Your task to perform on an android device: I want to add this product to cart
Image 0: 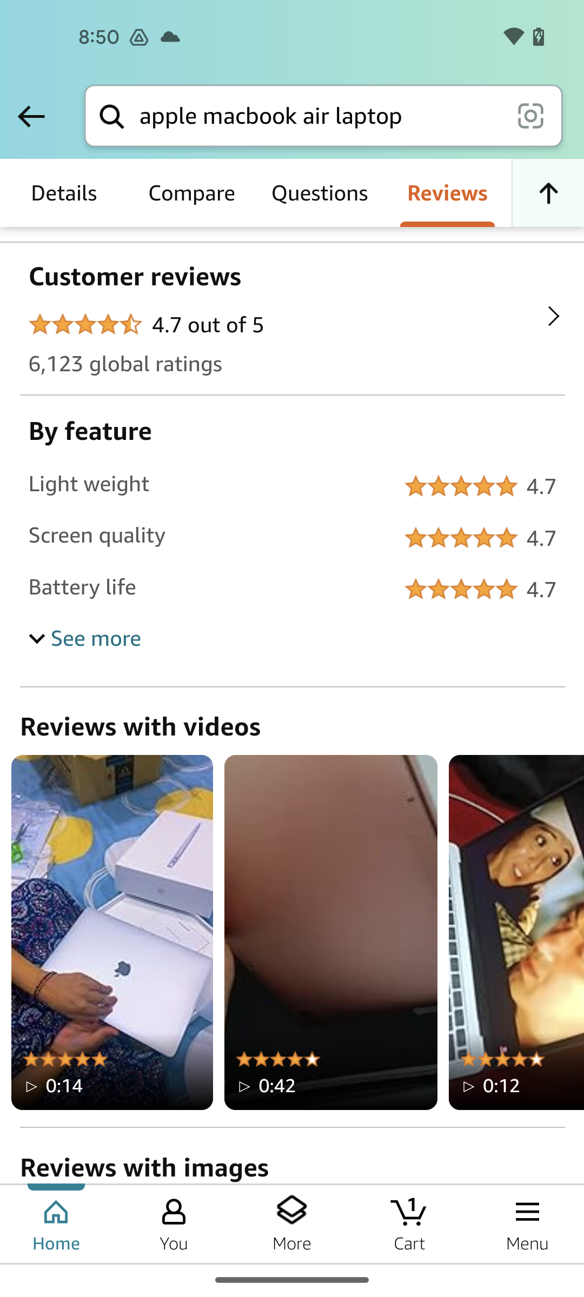
click on up arrow icon
Step 0: click (291, 183)
Image 1: 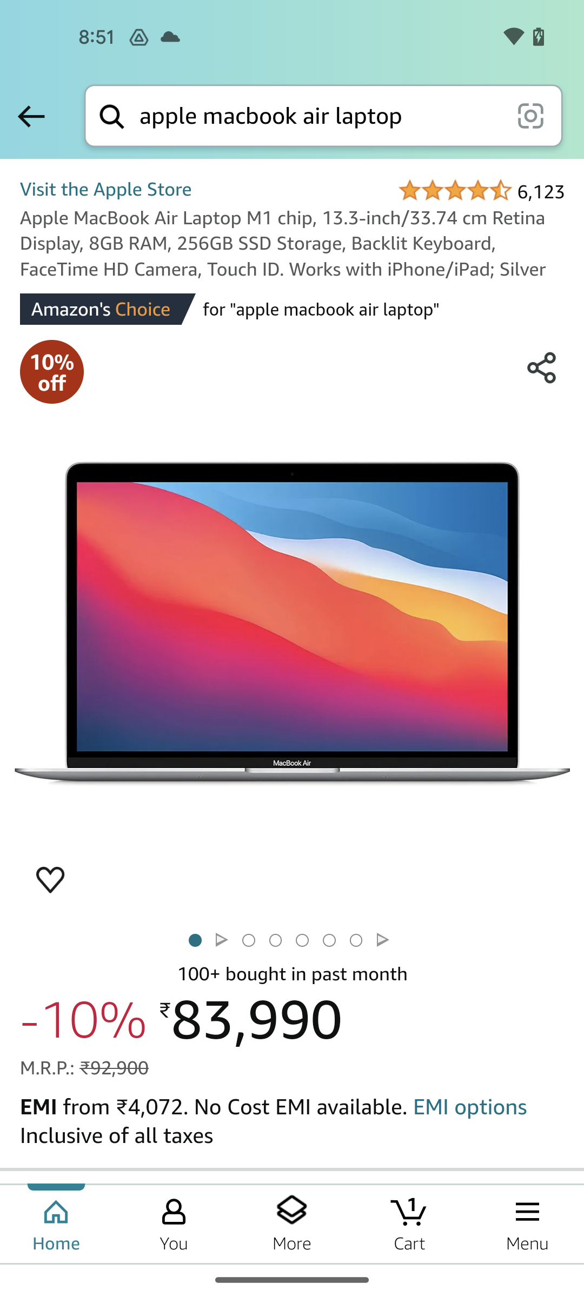
scroll down
Step 1: scroll down
Image 2: 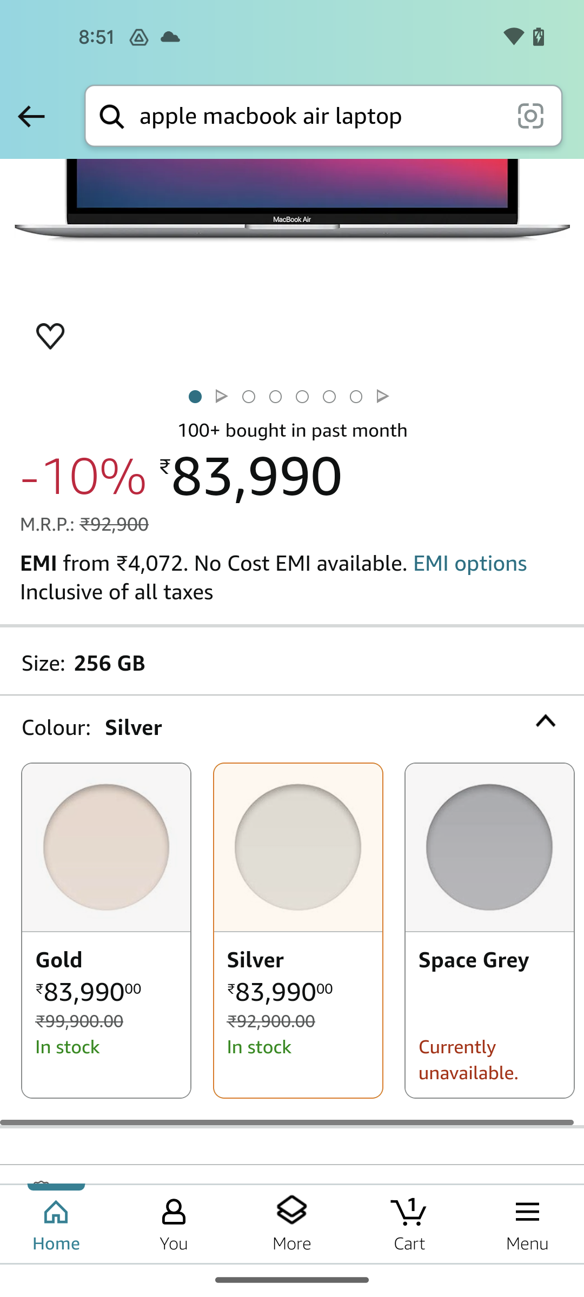
scroll down
Step 2: scroll down
Image 3: 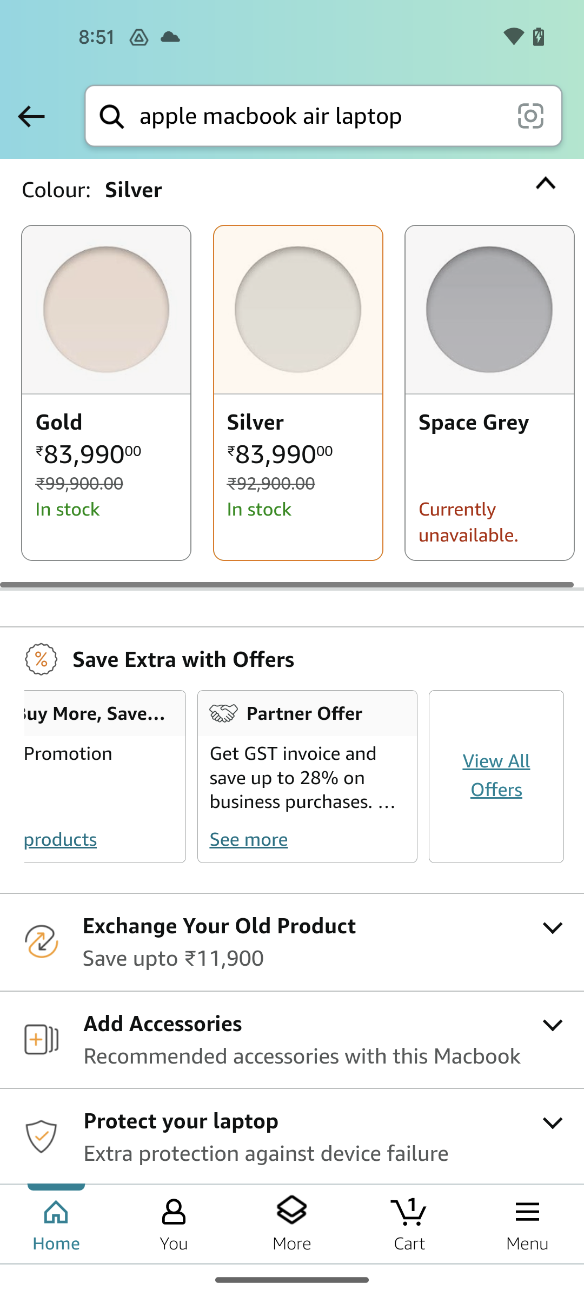
scroll down
Step 3: scroll down
Image 4: 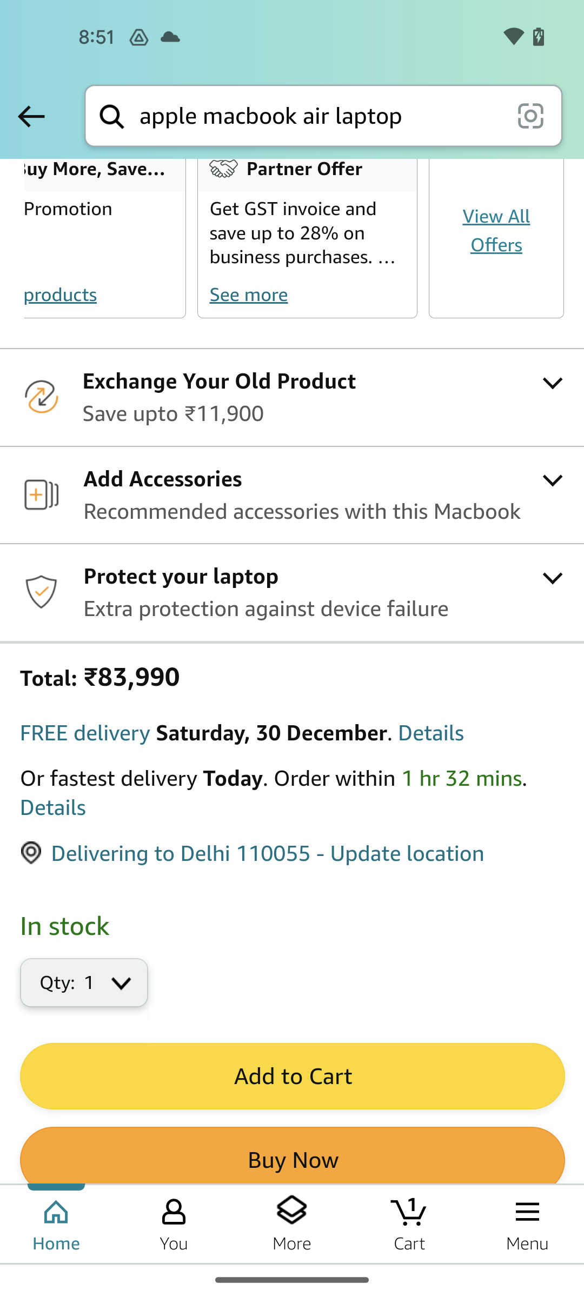
click on add to cart button
Step 4: click (291, 1075)